Your task to perform on an android device: My son's girlfriend was asking for some book recommendations. Share my best book notes with her at EvaCook@dayrep.com.
Image 0: 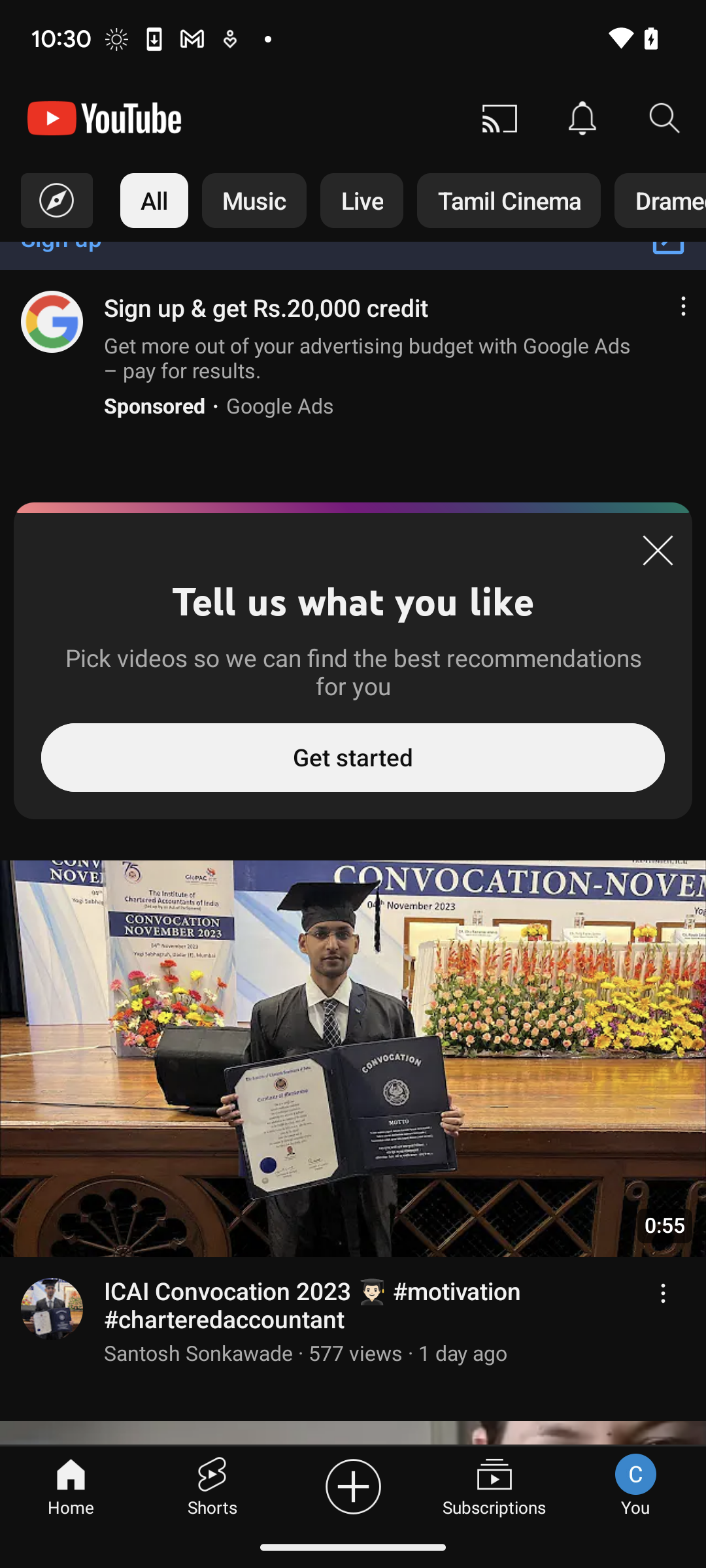
Open the Notes app.
Step 0: open app "Notes"
Image 1: 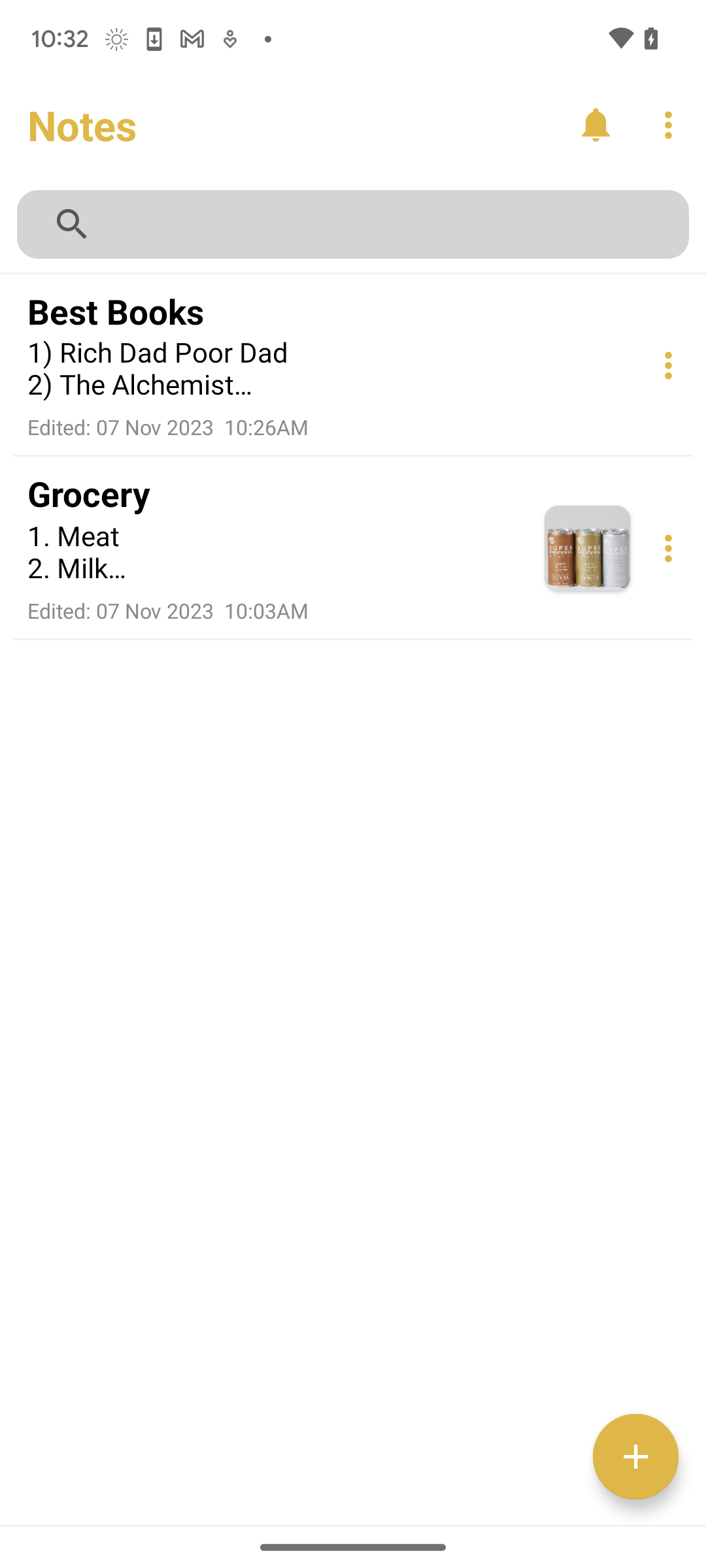
Click on the three-dot button at the right of the Best Books notes.
Step 1: click (671, 365)
Image 2: 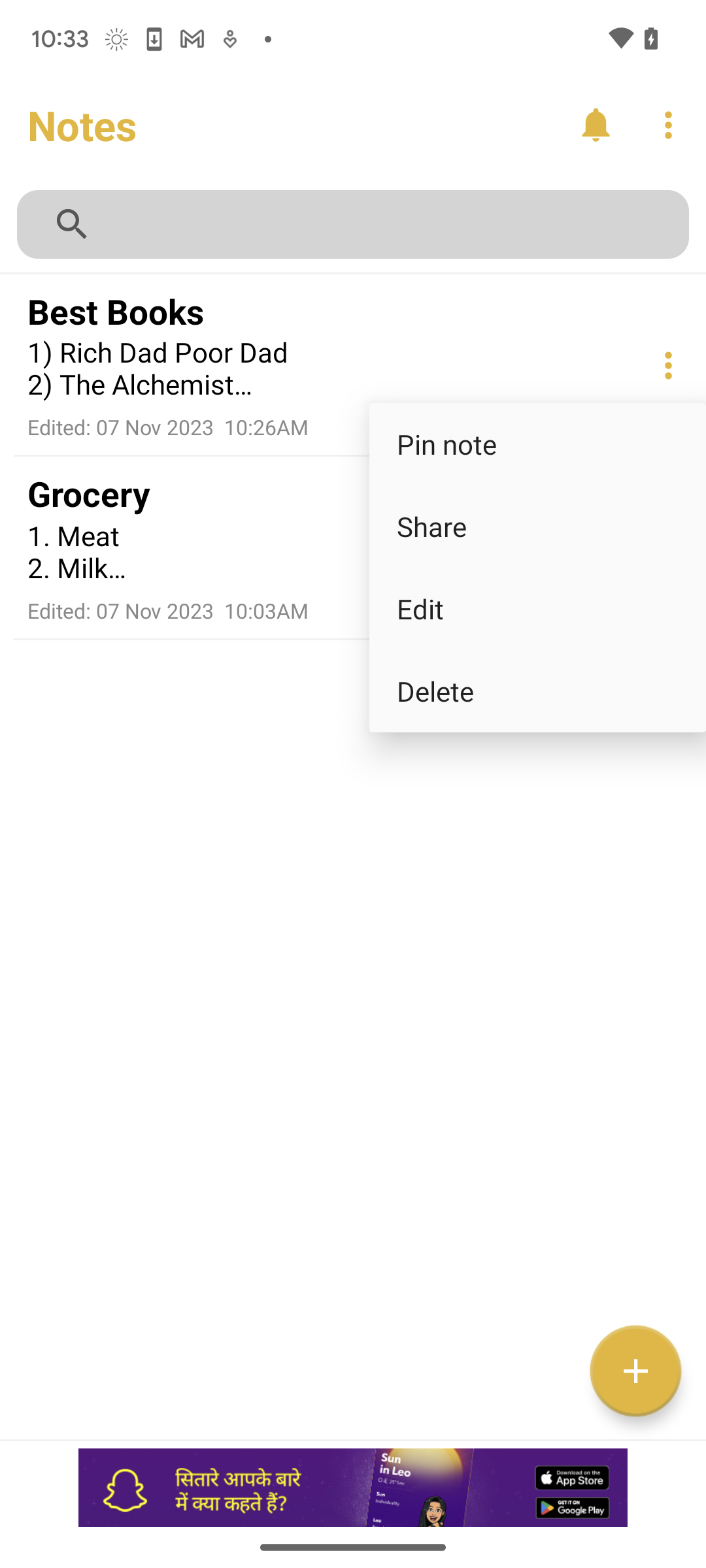
Click on the Share button.
Step 2: click (537, 526)
Image 3: 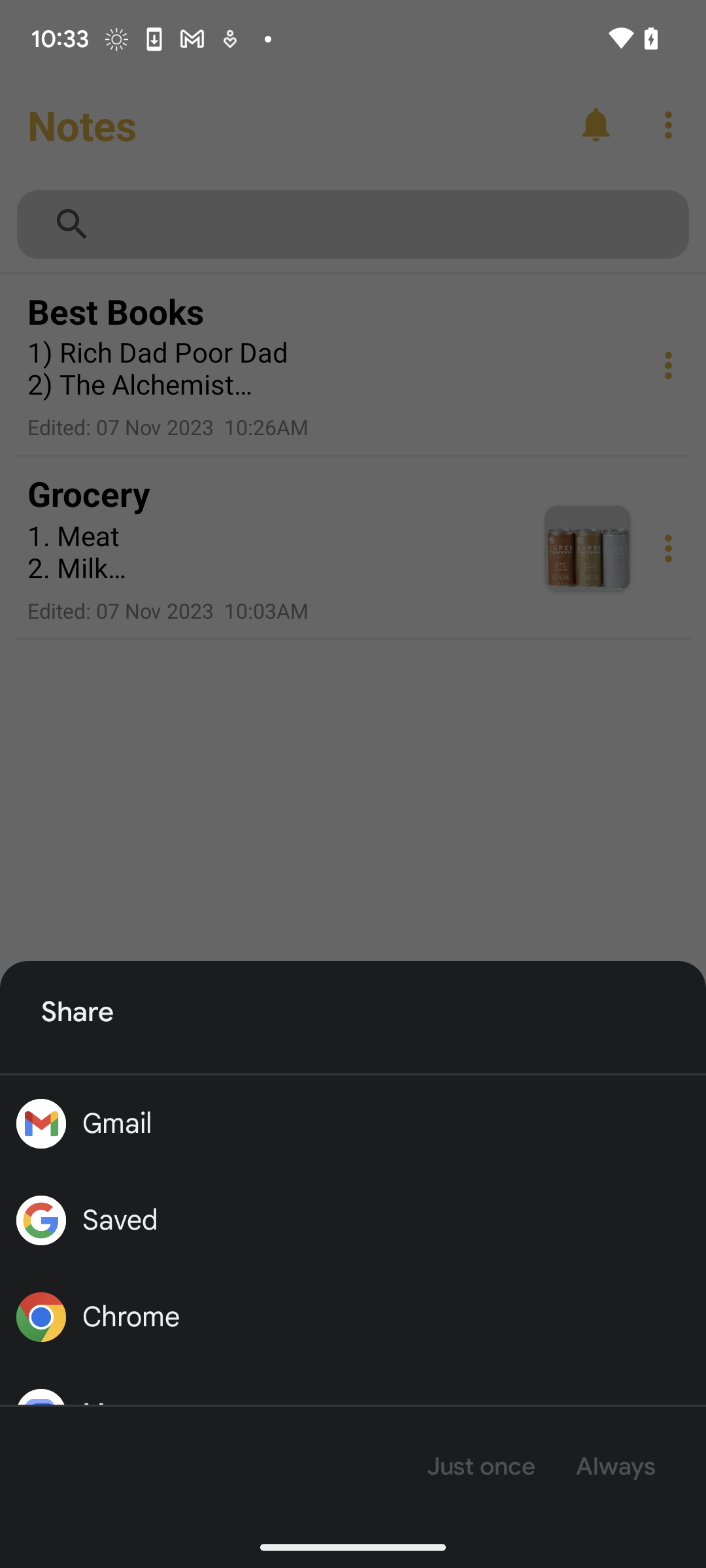
Click on the Gmail option.
Step 3: click (353, 1123)
Image 5: 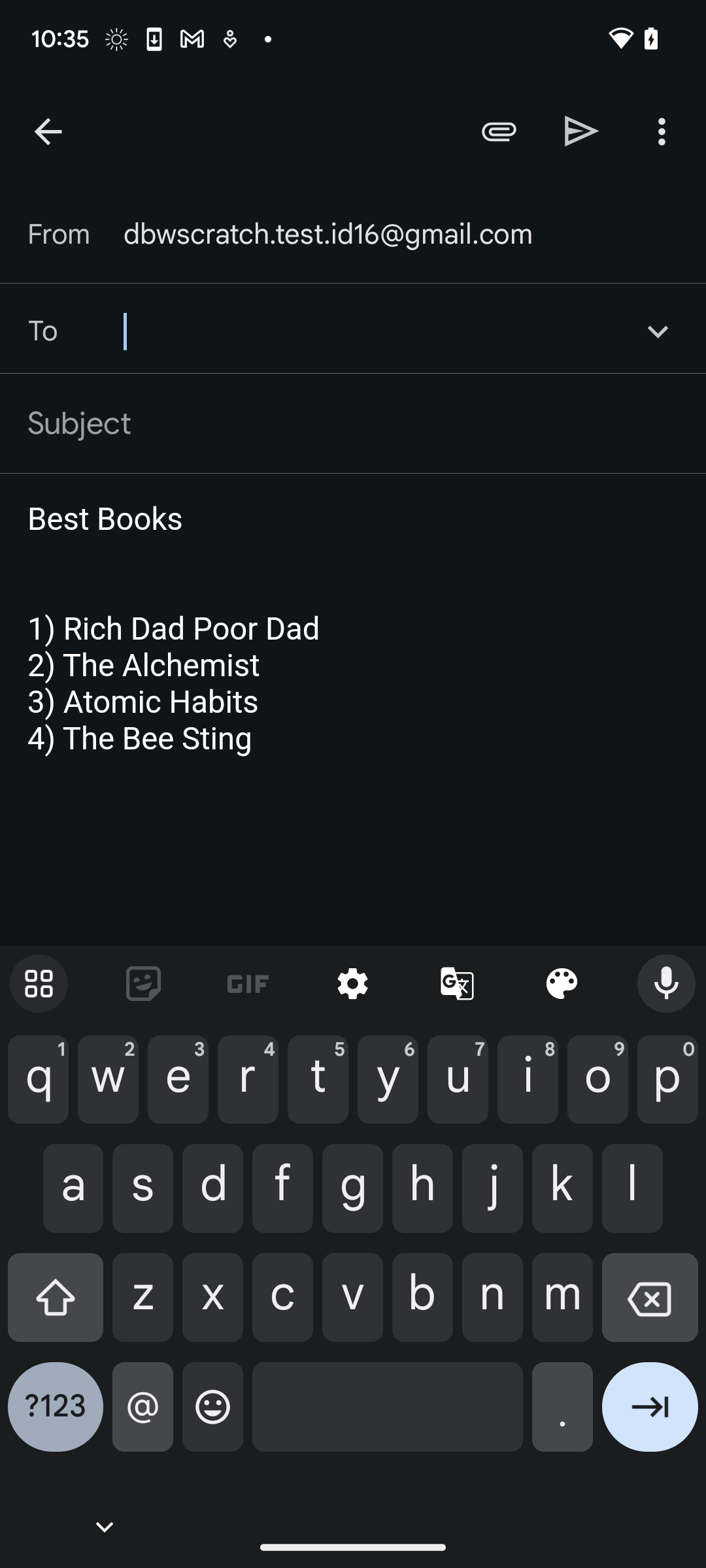
Now enter the email of the person.
Step 5: type "EvaCook@dayrep.com."
Image 6: 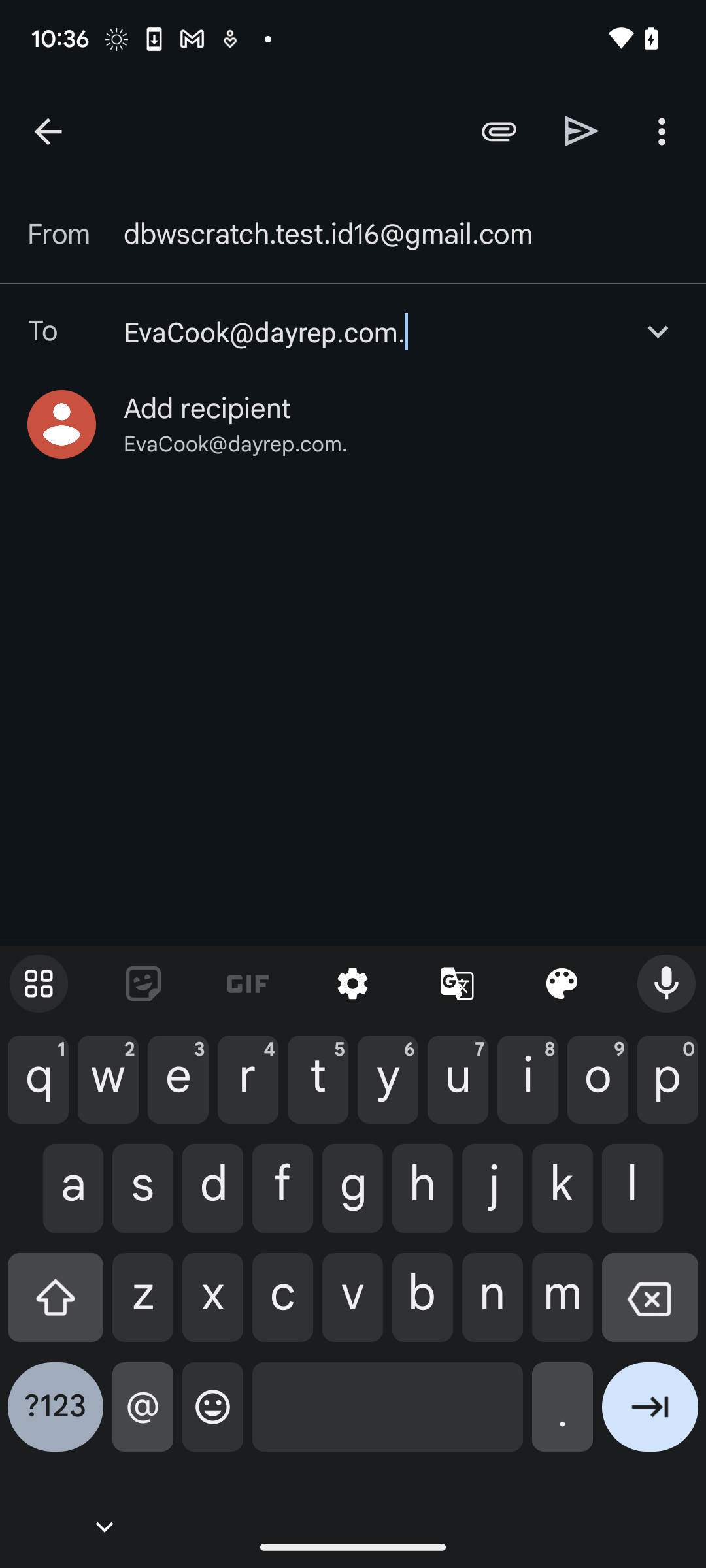
Click on the first option.
Step 6: click (401, 424)
Image 7: 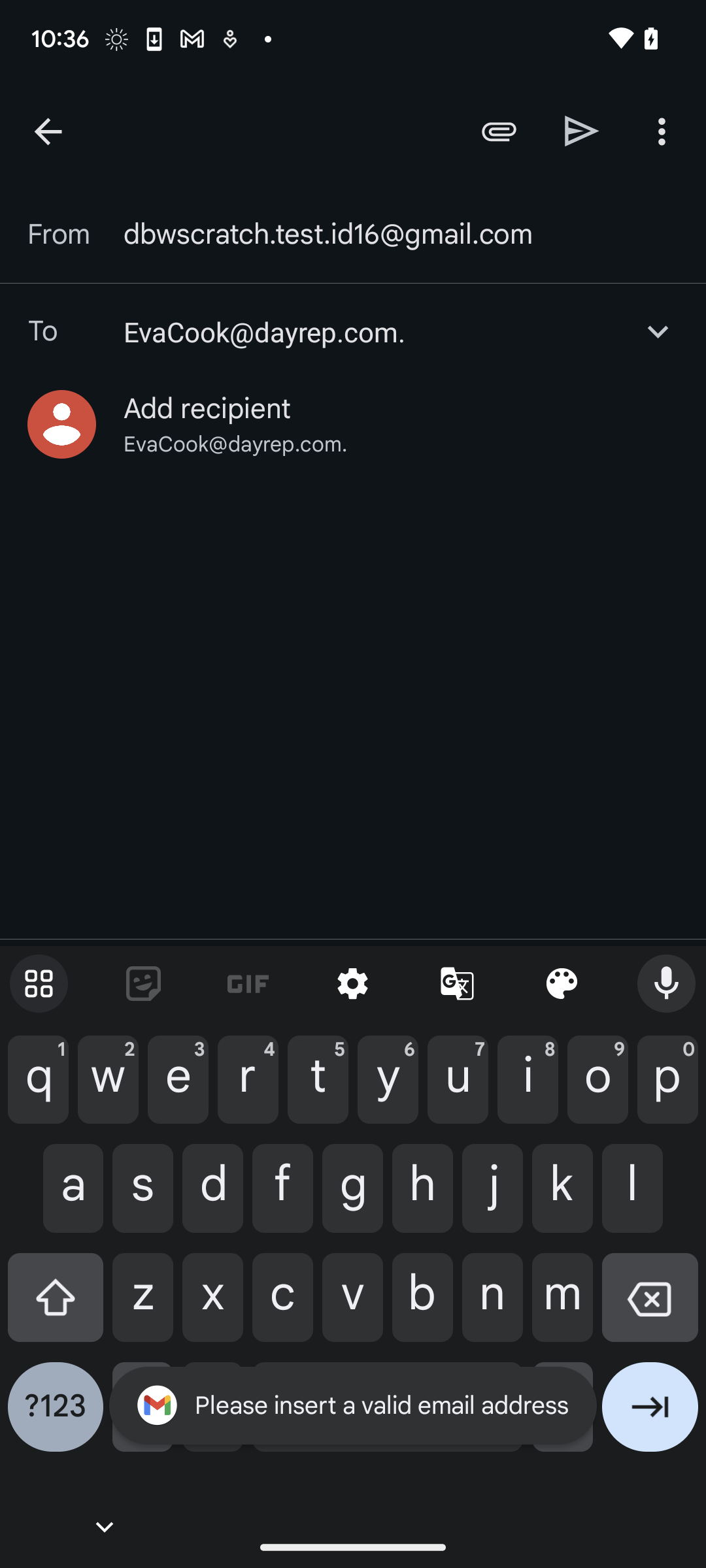
Click on the first option.
Step 7: wait
Image 8: 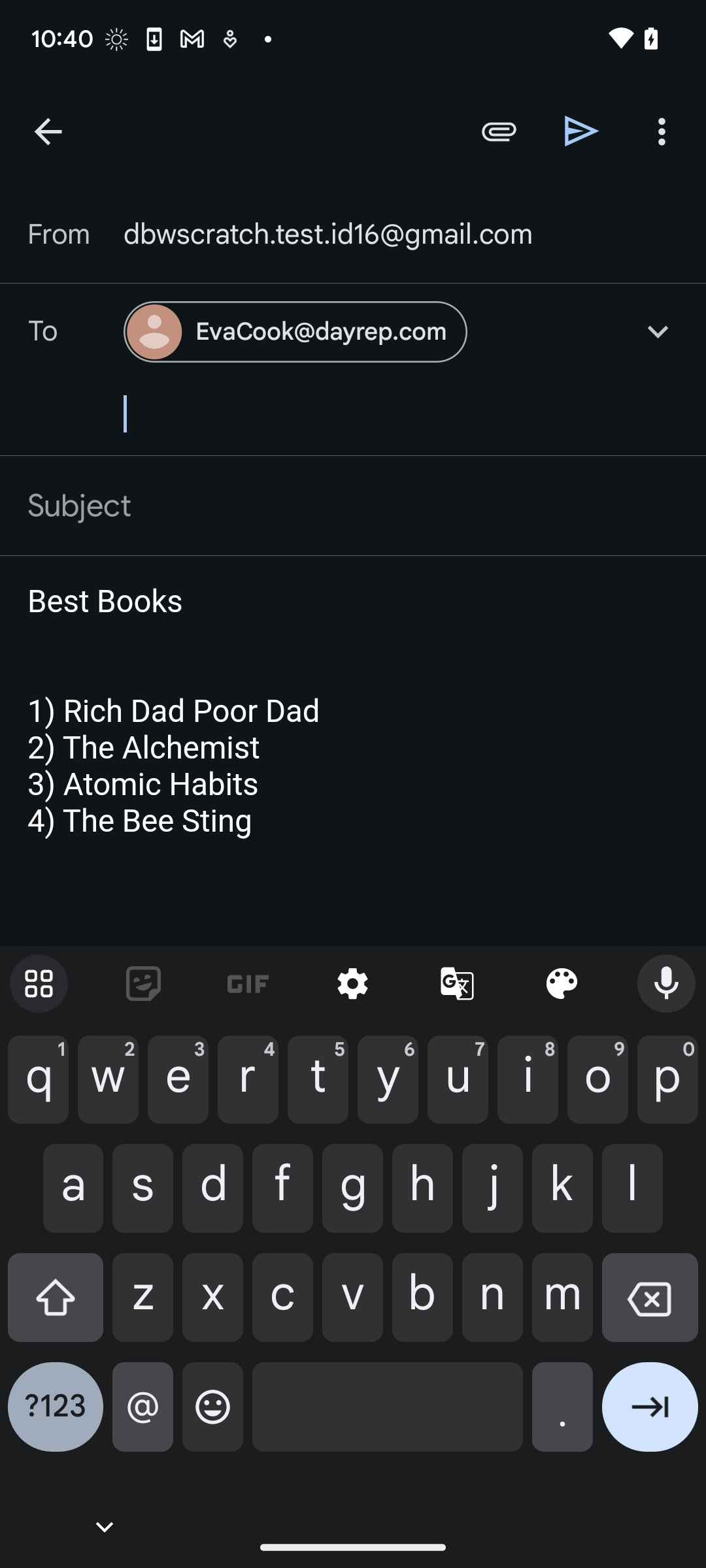
Click the arrow forward button at the top right of the screen.
Step 8: click (582, 131)